Your task to perform on an android device: For later usage, I would want to save my drawing.
Image 0: 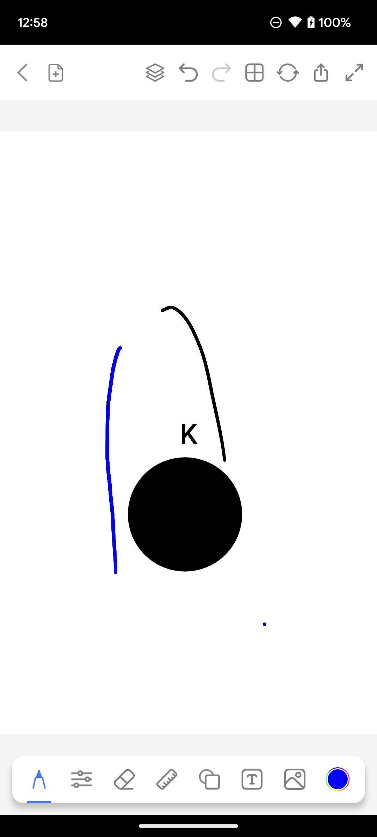
Click on the save icon on the top of the screen.
Step 0: click (55, 72)
Image 1: 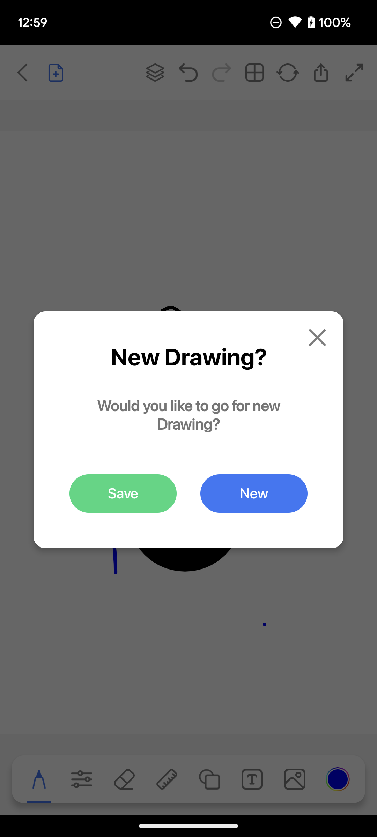
Click on the Save option on the screen.
Step 1: click (123, 493)
Image 2: 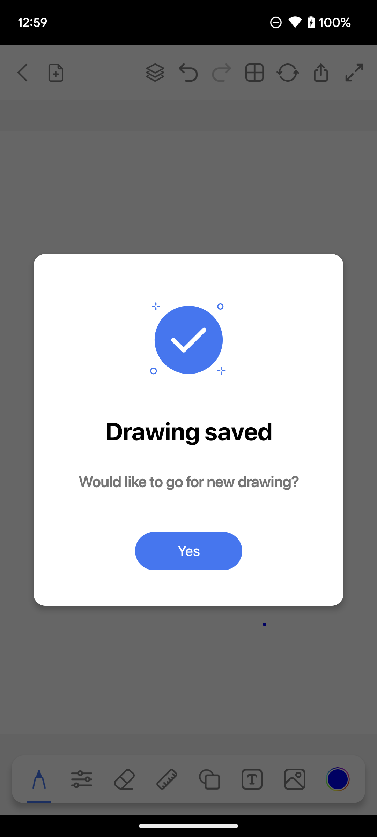
Click on the Save option on the screen.
Step 2: wait